Your task to perform on an android device: Search for the sofa for my living room in the Houzz app.
Image 0: 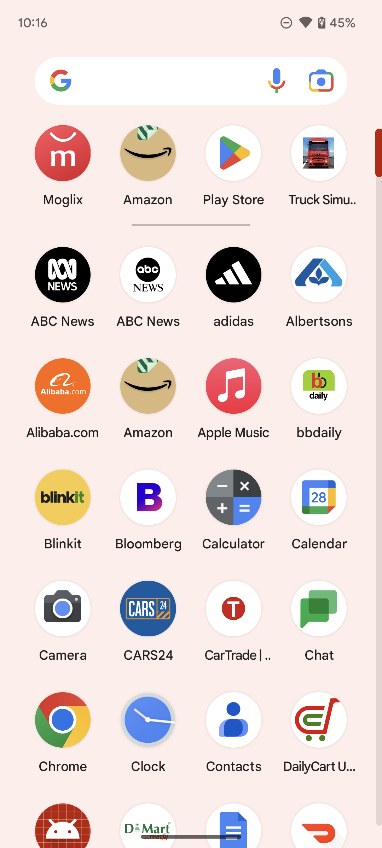
Open Houzz app.
Step 0: open app "Houzz"
Image 1: 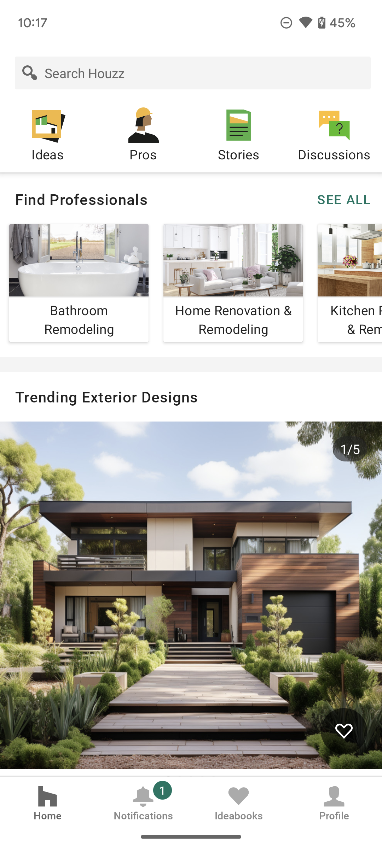
Click on the search bar on the top of the screen.
Step 1: click (192, 73)
Image 2: 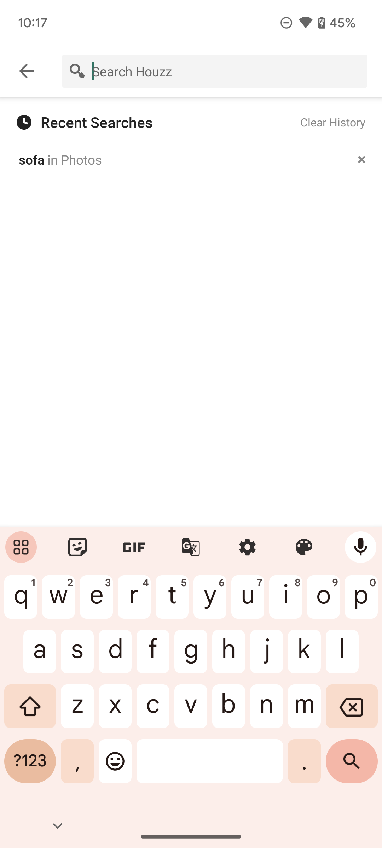
Click on the sofa option on the screen.
Step 2: click (176, 159)